Your task to perform on an android device: This is not my primary device, and I won't be using it for long, therefore I'd like to log out of Gmail on it.
Image 0: 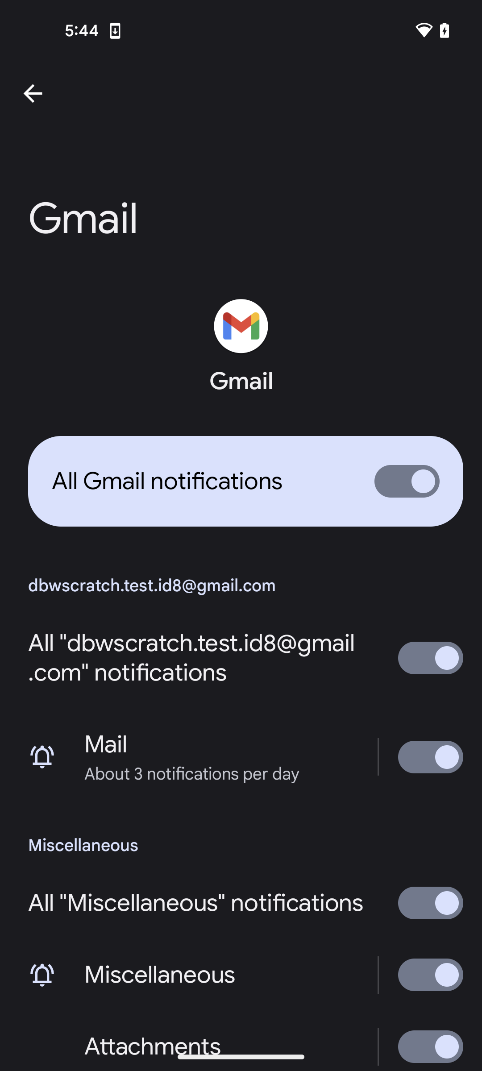
go back
Step 0: press back button
Image 1: 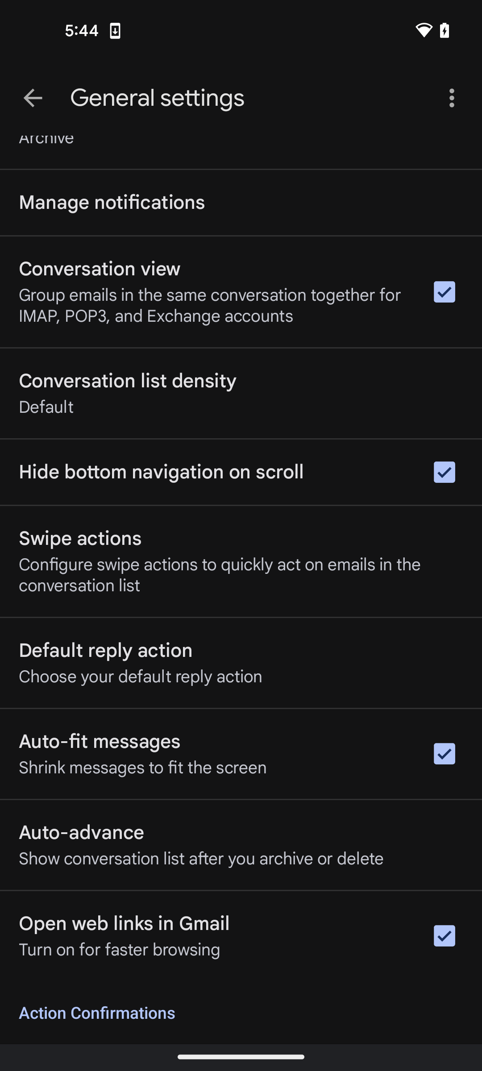
click on the three dots at the top right side of the screen
Step 1: click (453, 97)
Image 2: 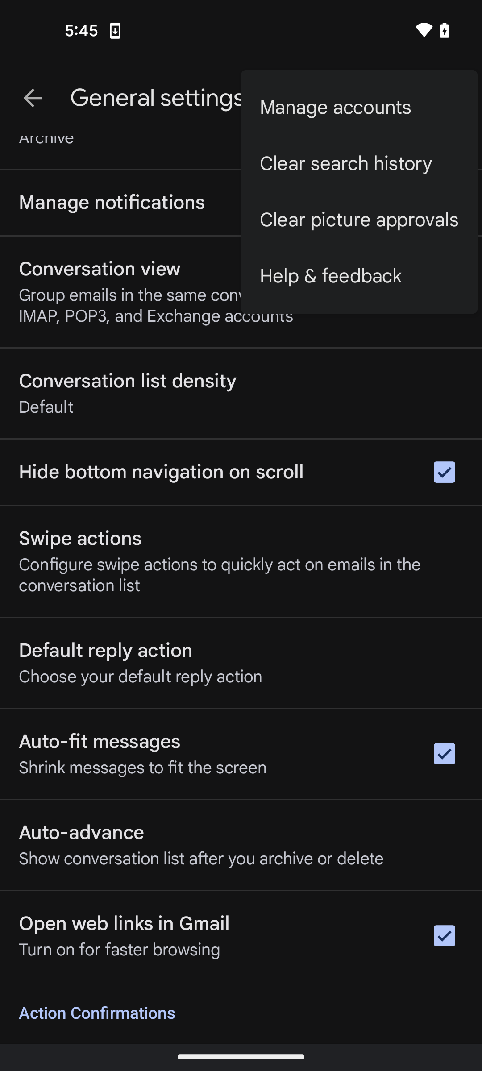
click on the Manage accounts option
Step 2: click (359, 108)
Image 3: 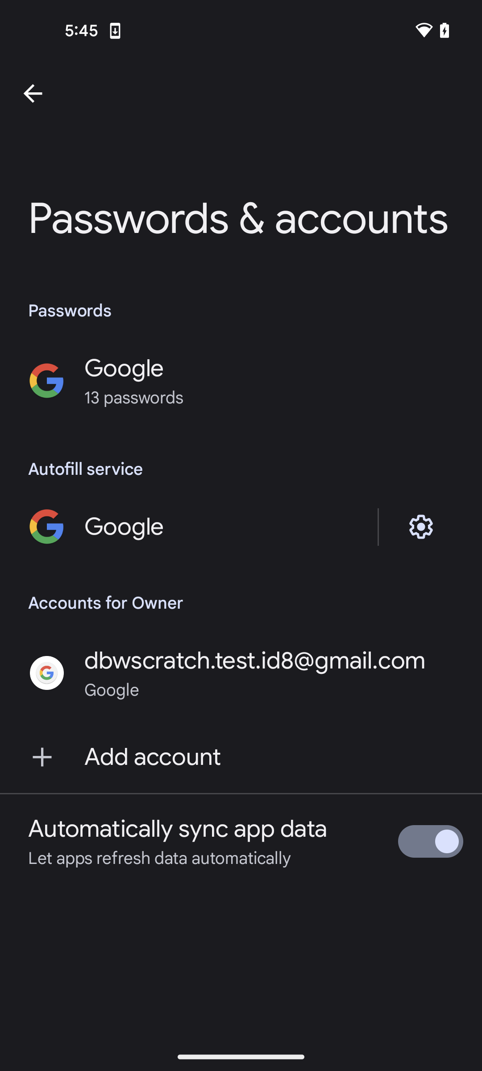
click on the Google id
Step 3: click (255, 660)
Image 4: 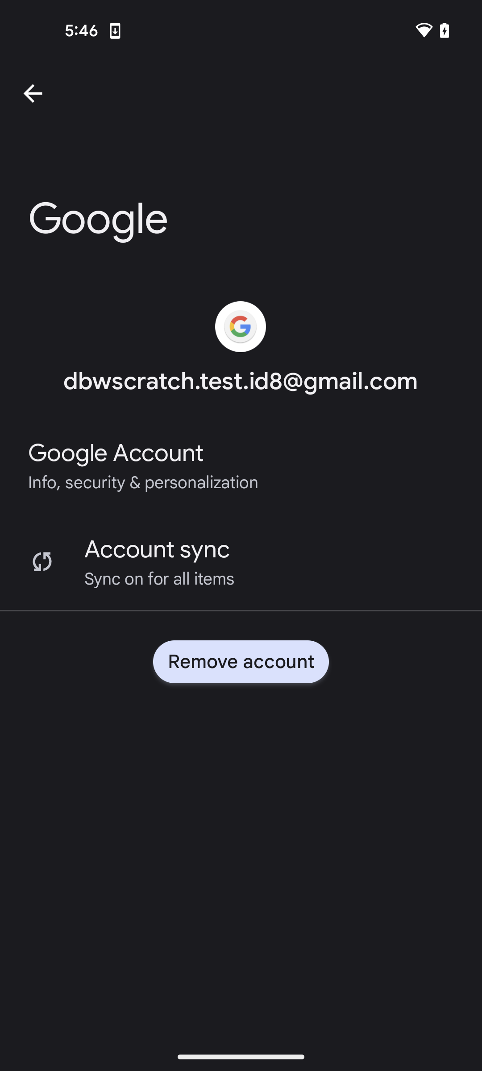
click on the Remove account button
Step 4: click (241, 661)
Image 5: 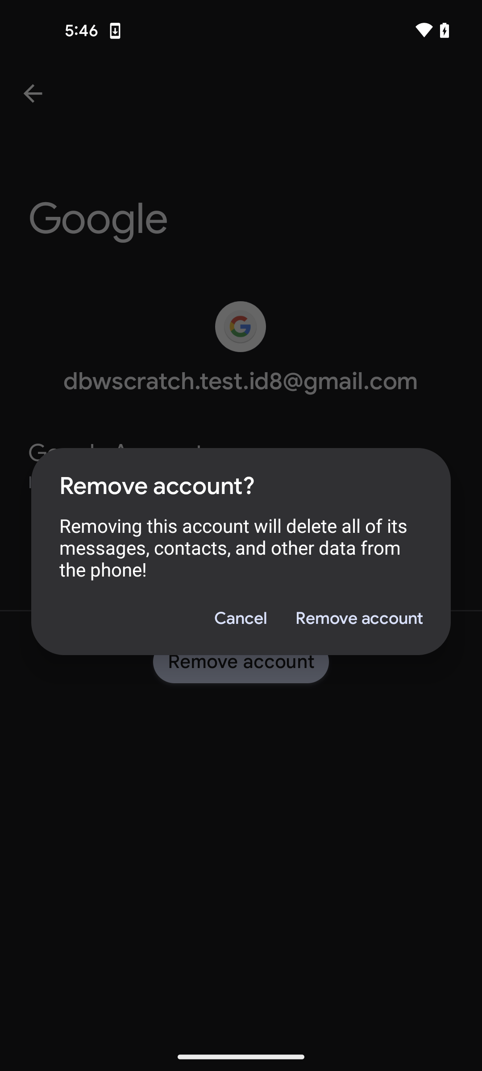
click on Remove account to confirm
Step 5: click (358, 618)